Your task to perform on an android device: We decided to stay at Colosseum Palace Star but before We want to know more about this hotel. Show us the More About this hotel.
Image 0: 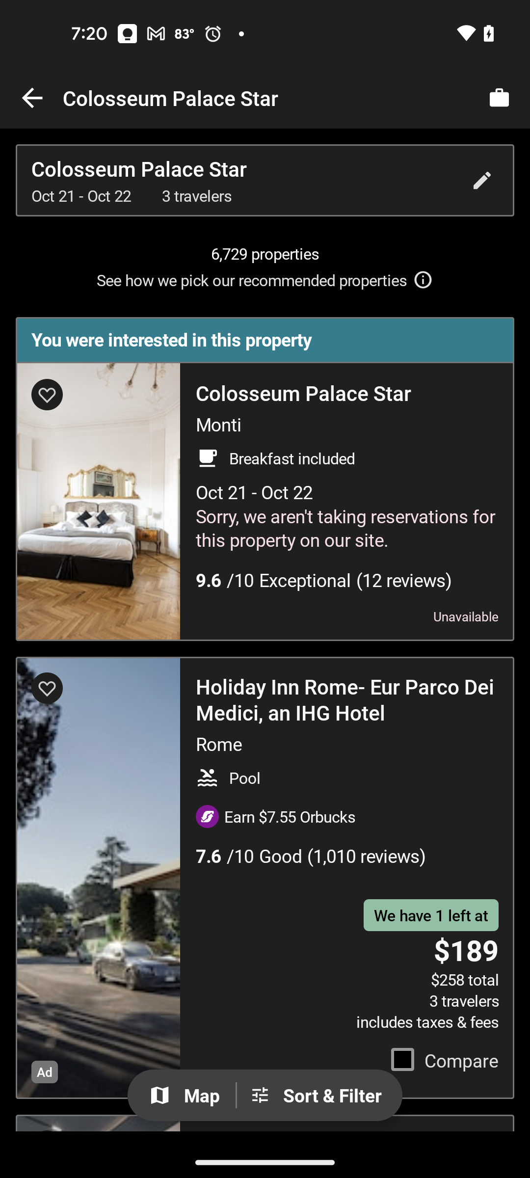
Click on the Colosseum Palace star hotel
Step 0: click (303, 393)
Image 1: 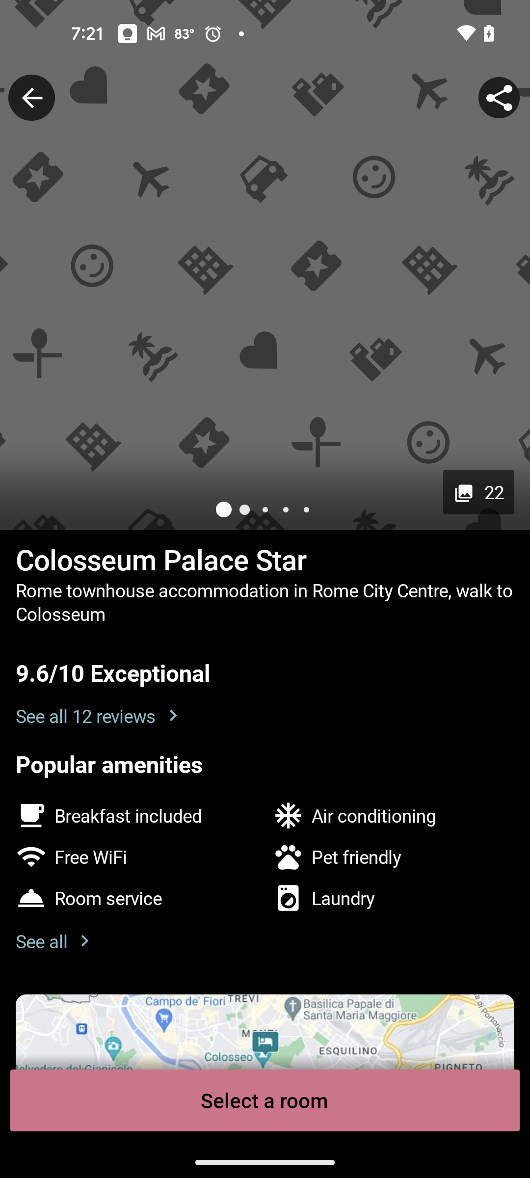
Scroll down to view more
Step 1: scroll down
Image 2: 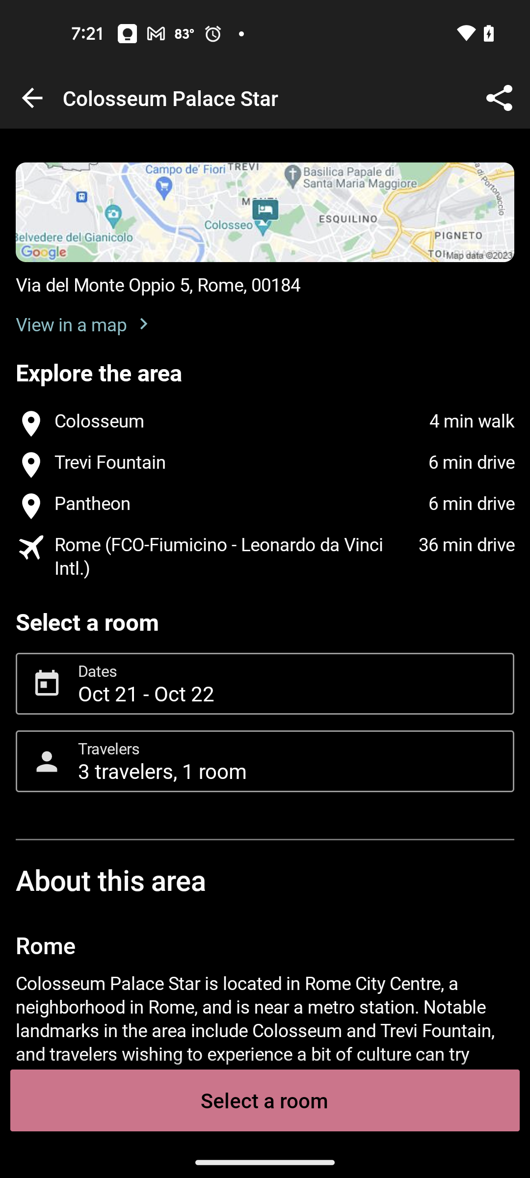
Scroll down to view more
Step 2: scroll down
Image 3: 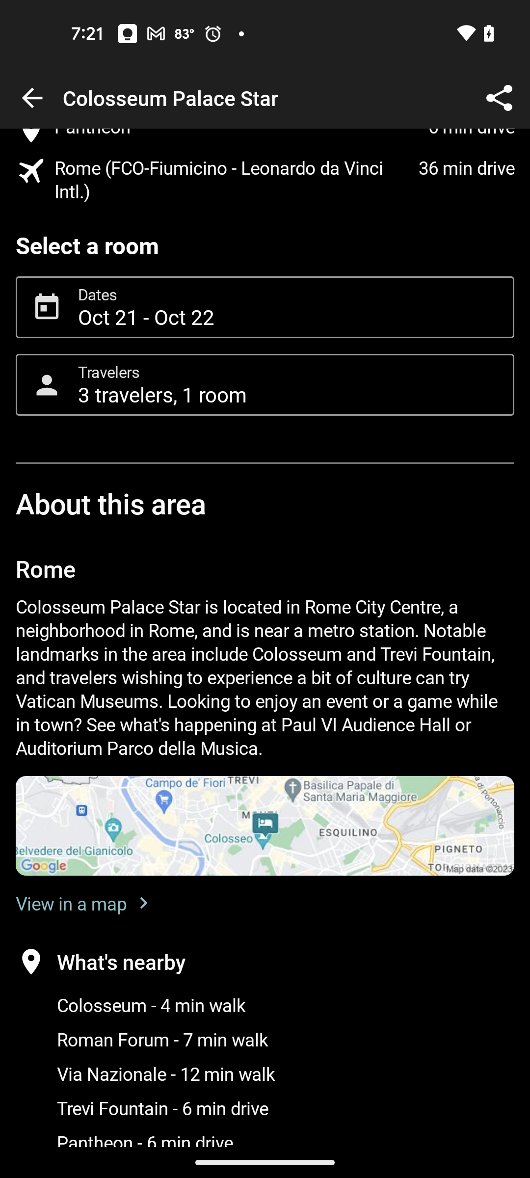
Scroll down to view more
Step 3: scroll down
Image 4: 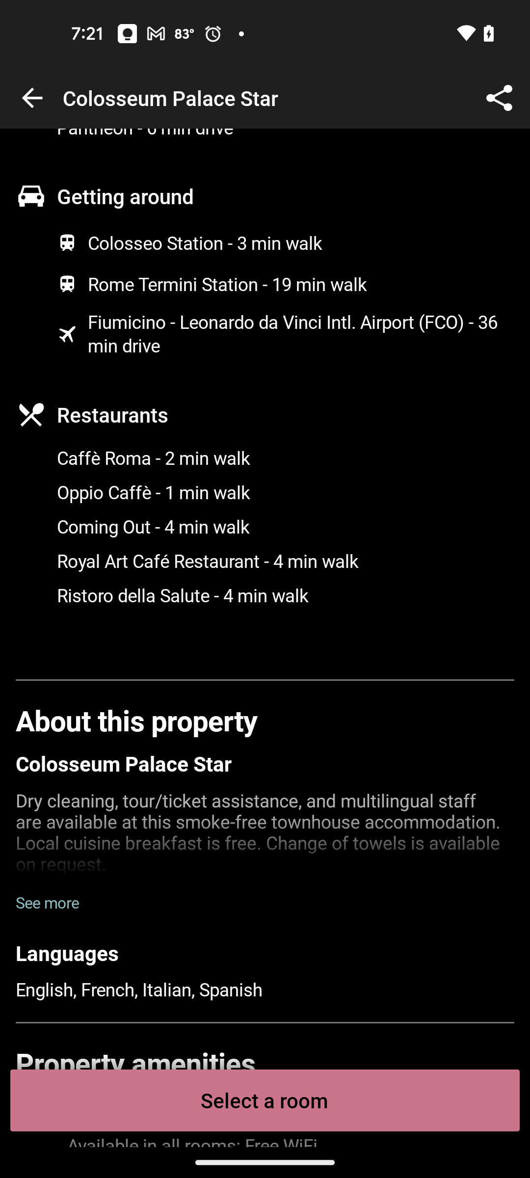
Click on the See more in the About this property section
Step 4: click (47, 902)